Your task to perform on an android device: I need Book Report-3.pptx, so I want to download the Book Report-3.pptx file to my device in the OneDrive app.
Image 0: 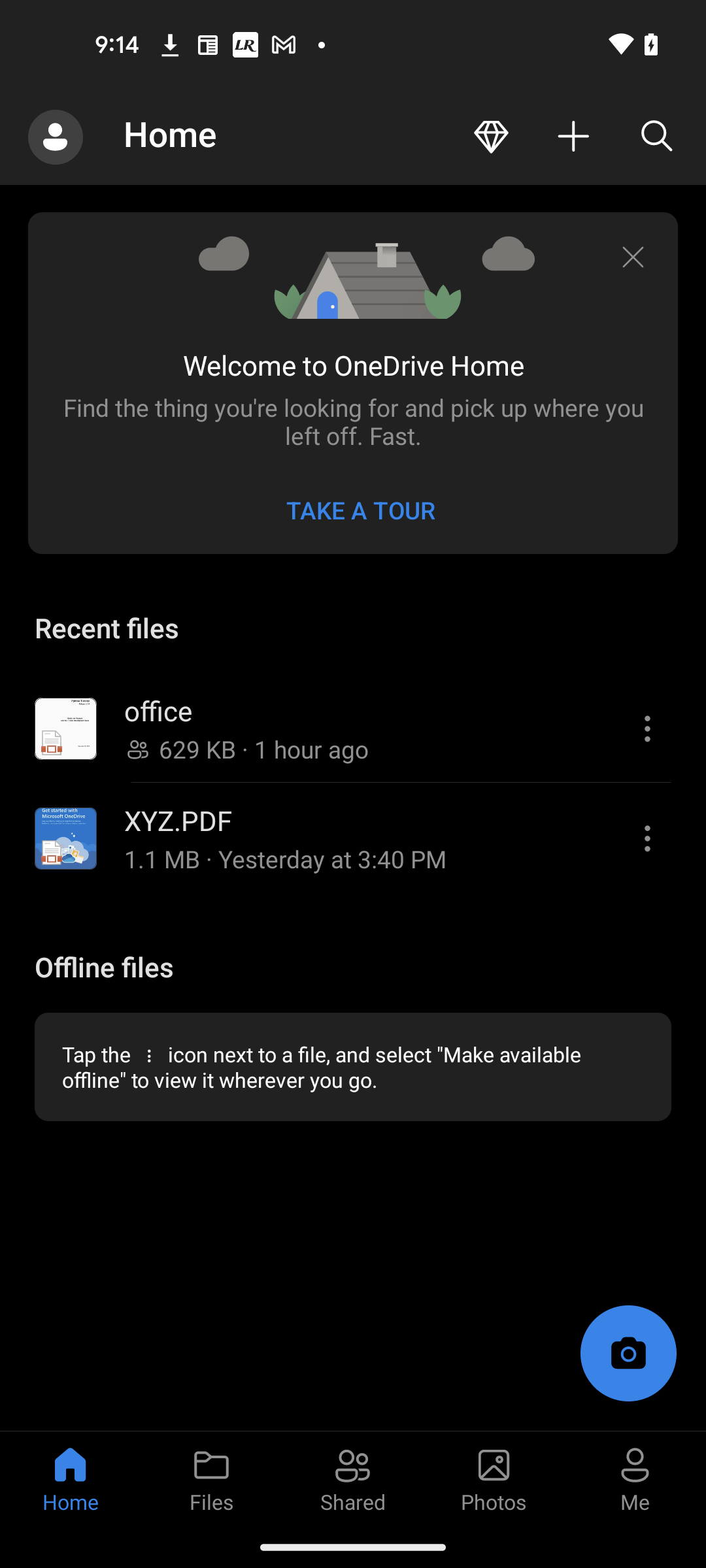
Click on Files section
Step 0: click (212, 1478)
Image 2: 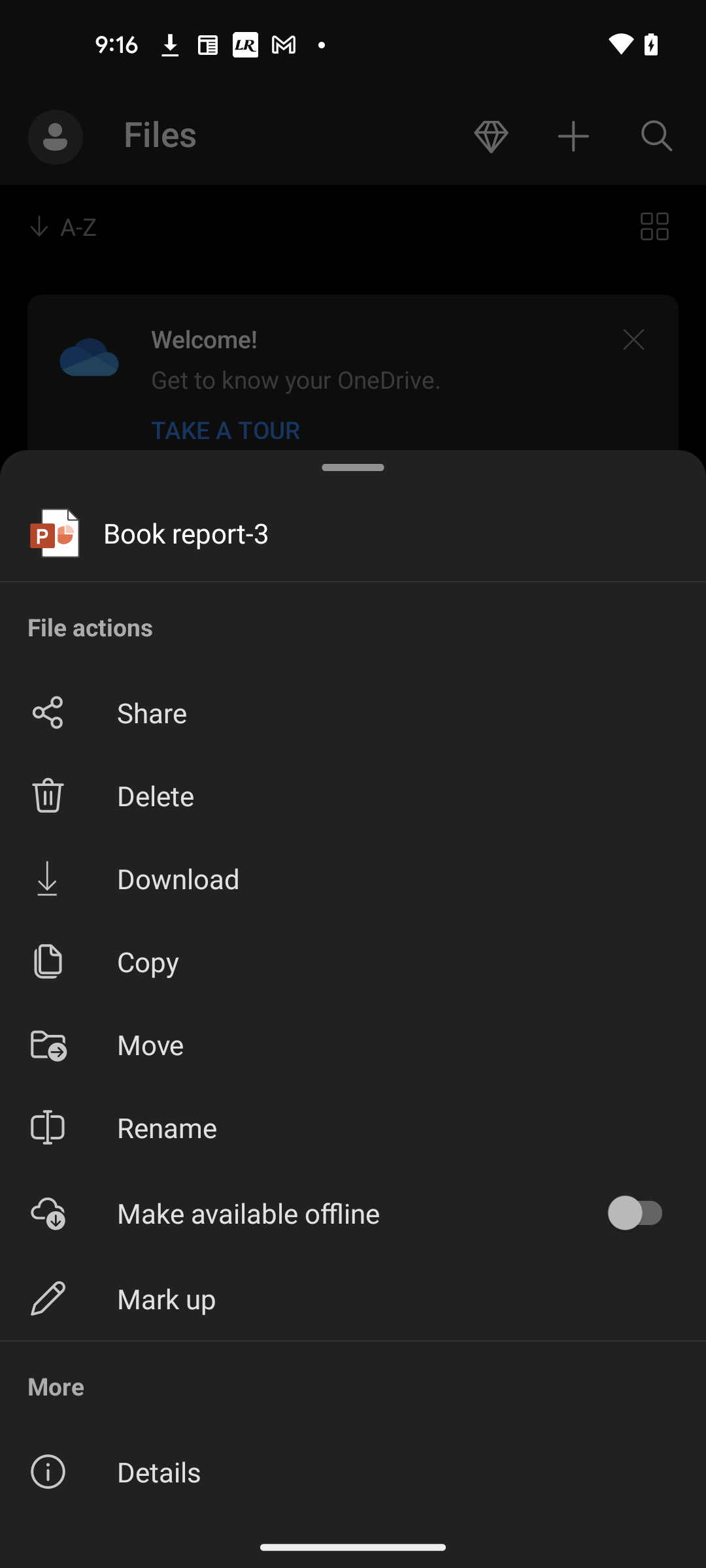
Click on the Download option
Step 2: click (399, 878)
Image 3: 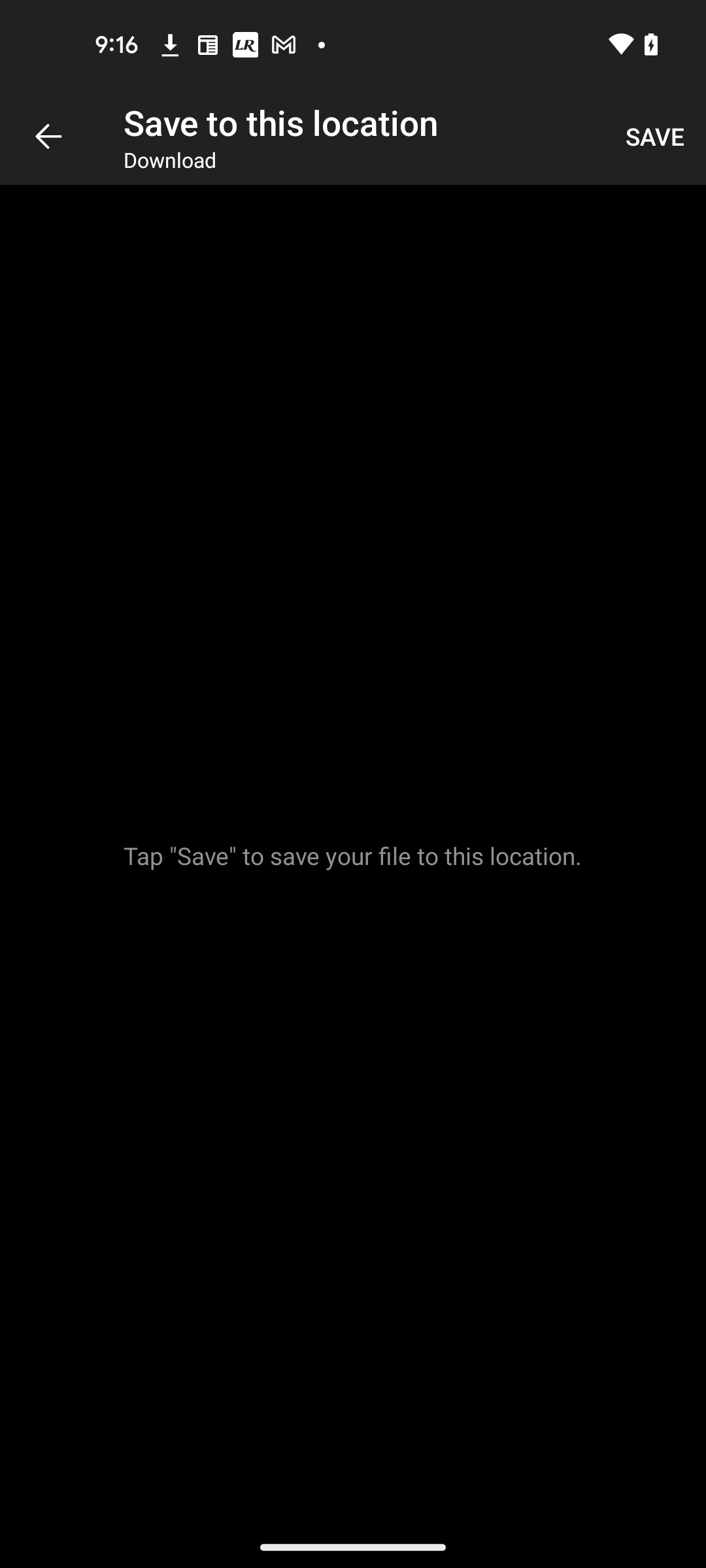
Click on SAVE at the top right corner of the screen
Step 3: click (655, 137)